Your task to perform on an android device: Go to the Floweraura app and choose flowers.
Image 0: 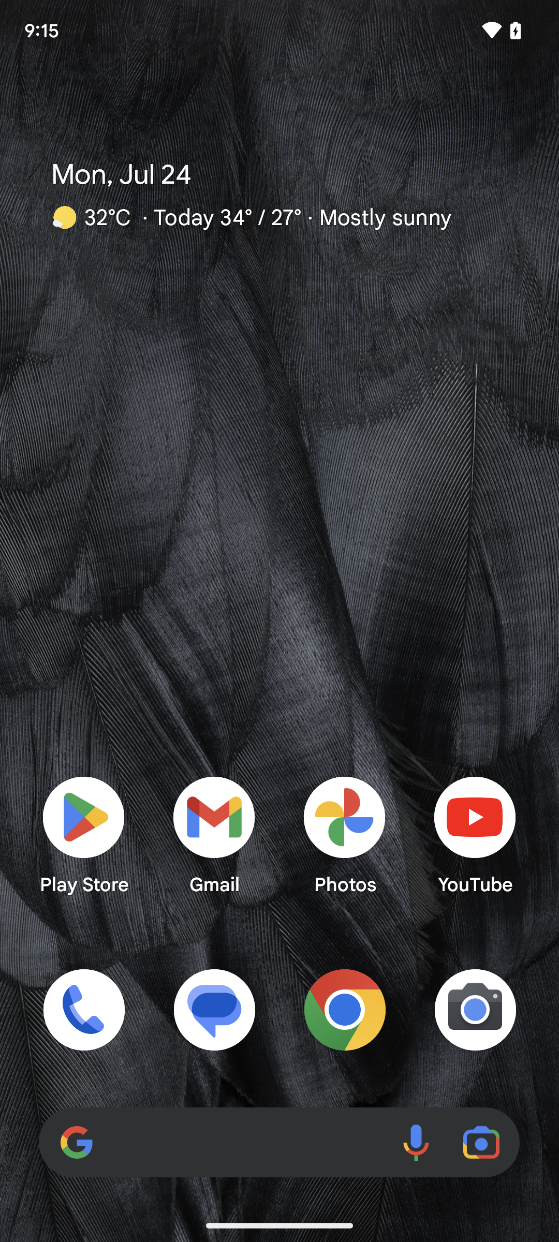
open the Floweraura app.
Step 0: open app "floweraura"
Image 1: 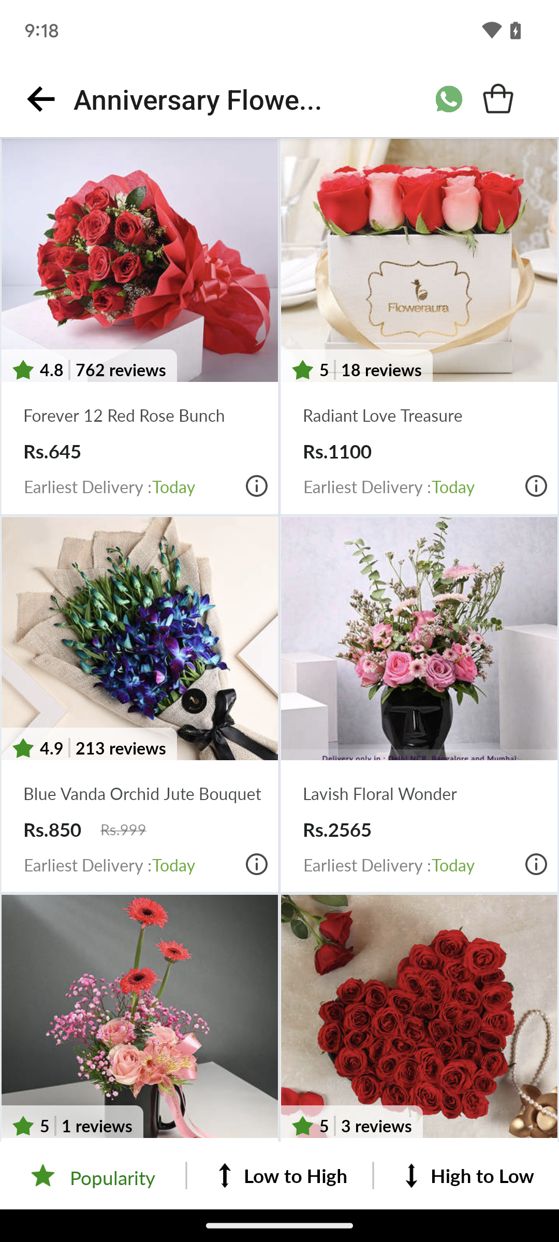
Click on the first flower present on the screen.
Step 1: click (180, 273)
Image 2: 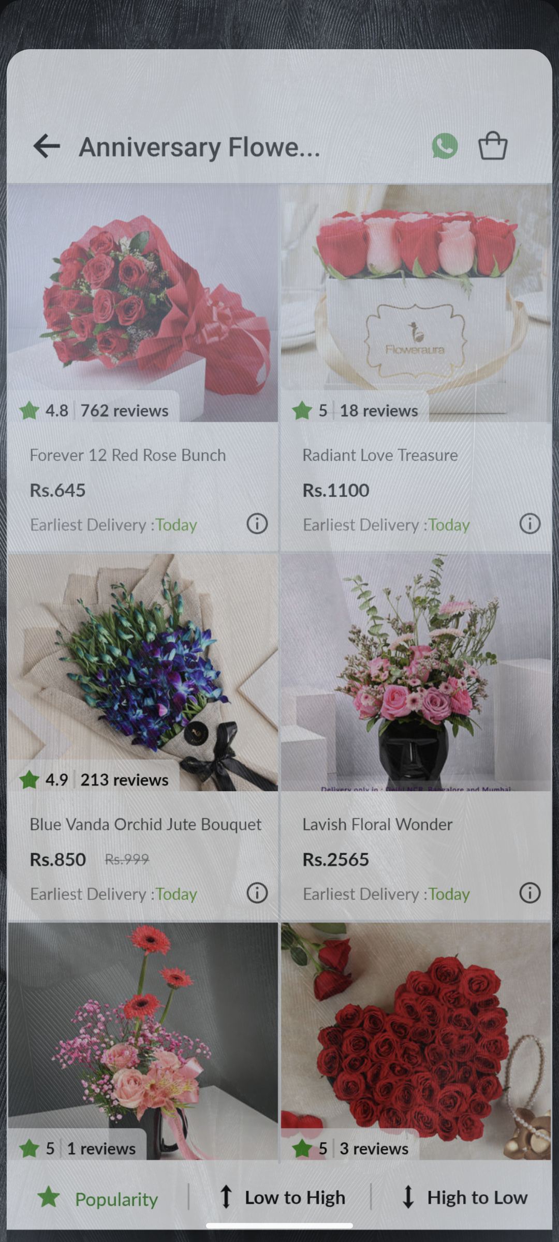
Click on the first flower present on the screen.
Step 2: wait
Image 3: 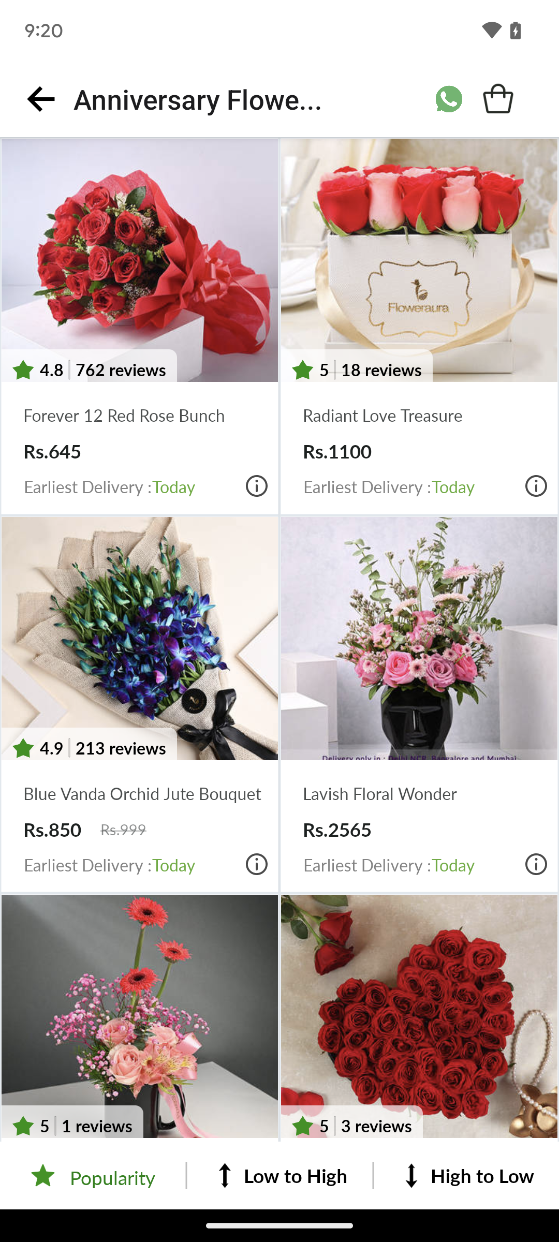
Click on the first flower present on the screen.
Step 3: click (140, 260)